Your task to perform on an android device: The video is of poor quality, which causes discomfort to my eyes. The video that is presently playing in the YouTube app should have its video quality changed to 1080p60.
Image 0: 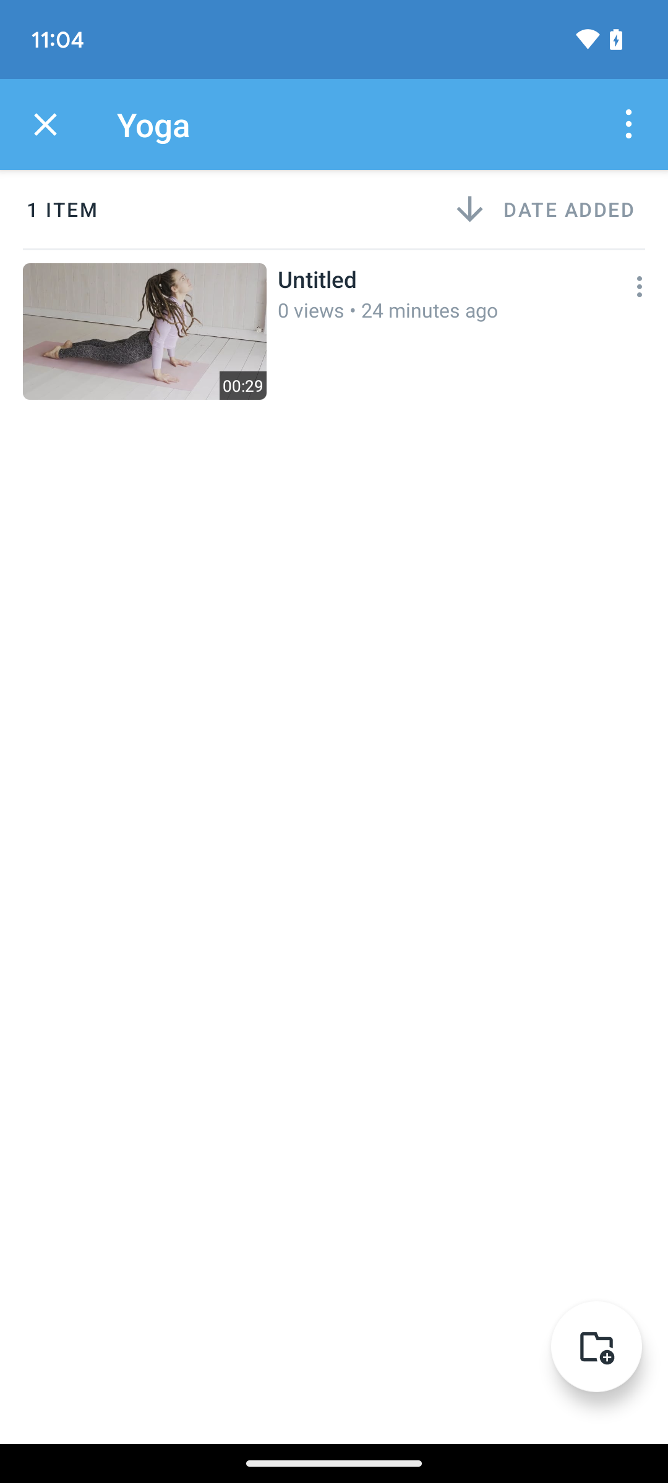
Open the Youtube app
Step 0: open app "YouTube"
Image 1: 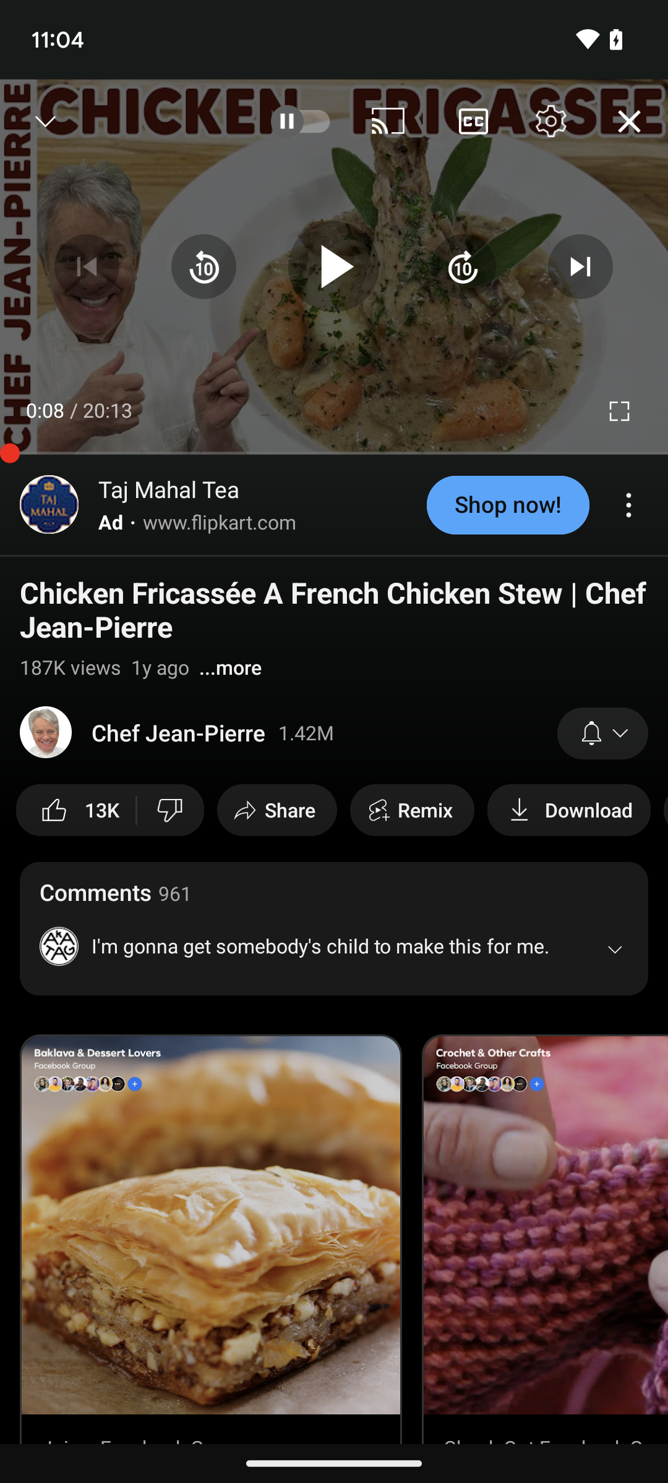
Click on the setting icon at the top of the screen
Step 1: click (550, 121)
Image 2: 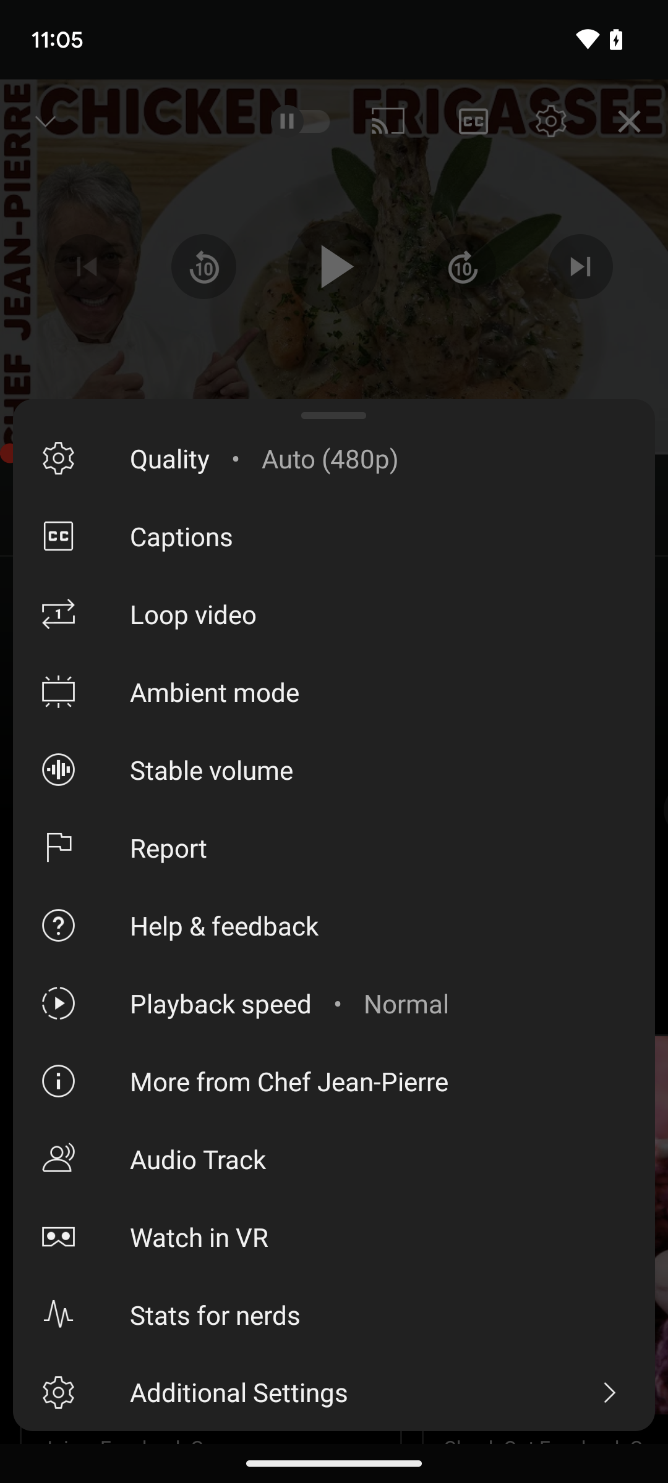
Click on the quality option
Step 2: click (330, 458)
Image 3: 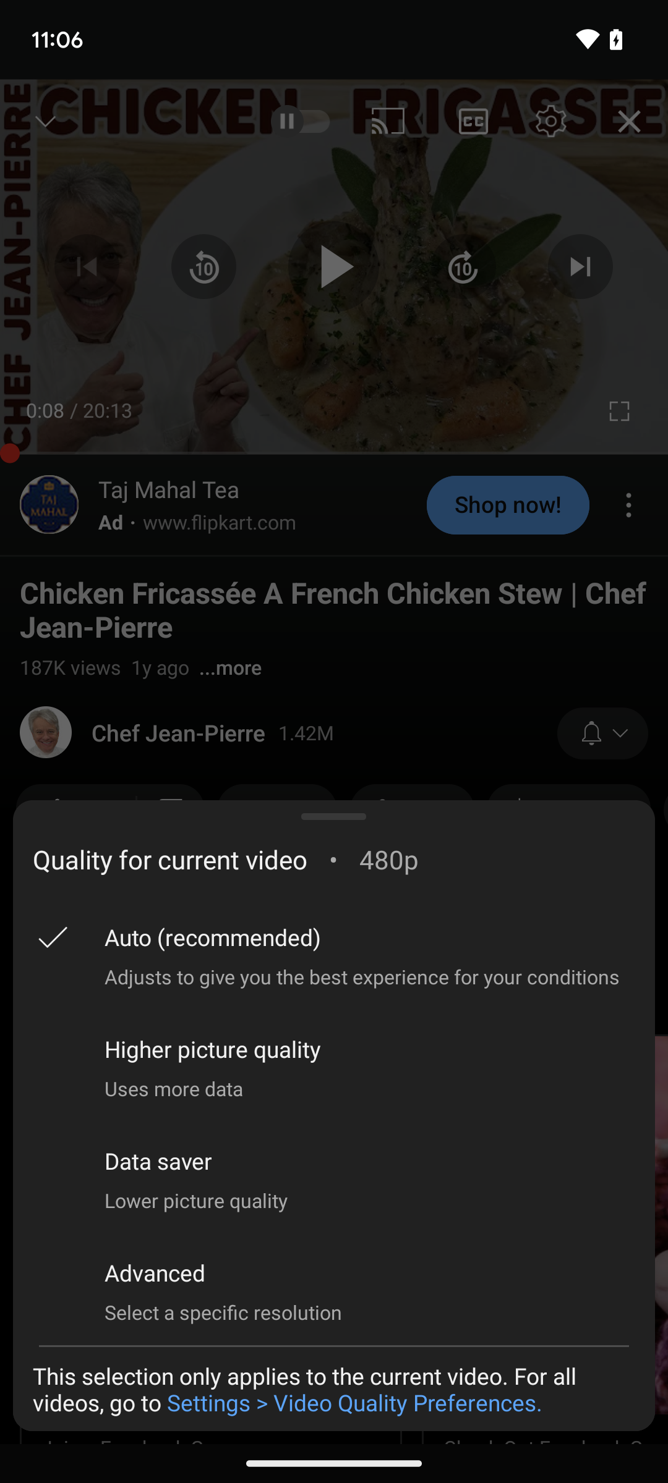
Click on the advanced option
Step 3: click (334, 1289)
Image 4: 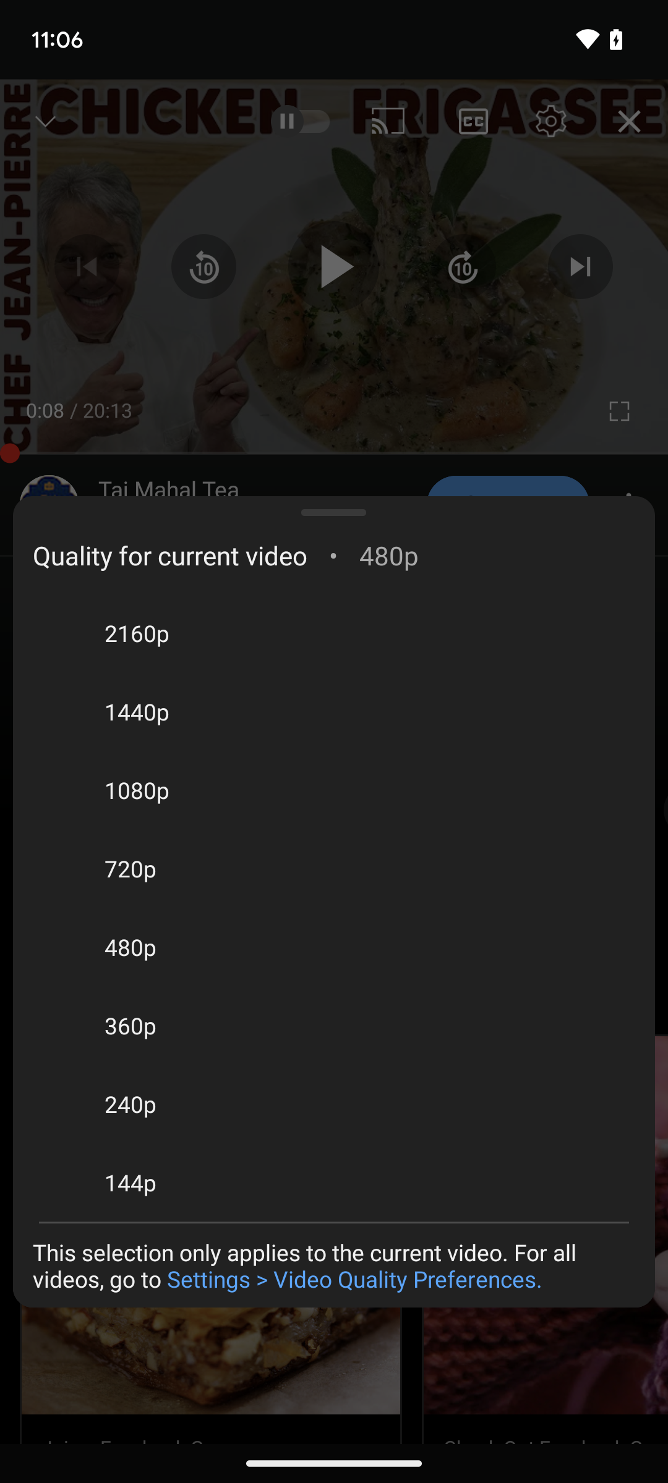
Click on the 1080p quality
Step 4: click (334, 790)